Your task to perform on an android device: rack the hike location of blackberry trail and show the location on the map
Image 0: 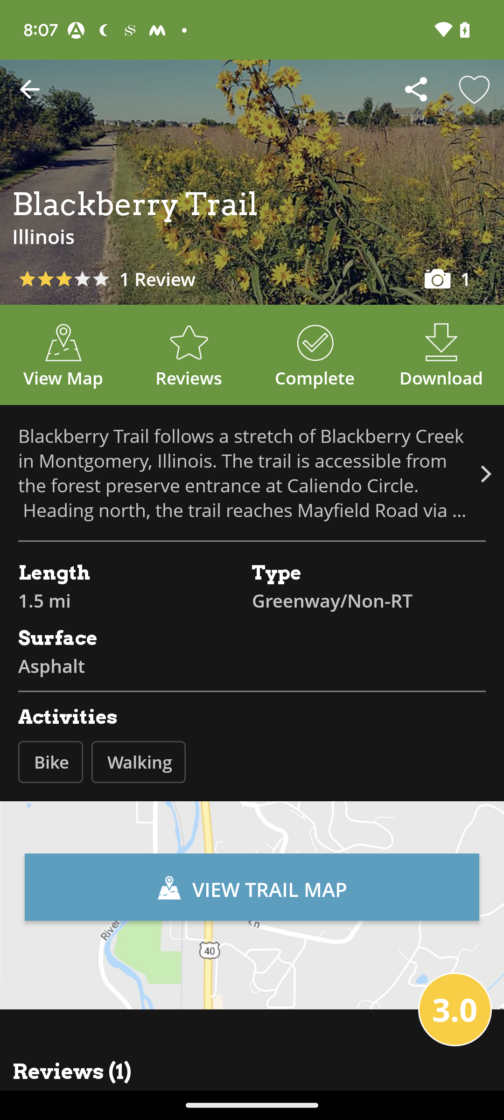
click on the view map icon 
Step 0: click (252, 887)
Image 1: 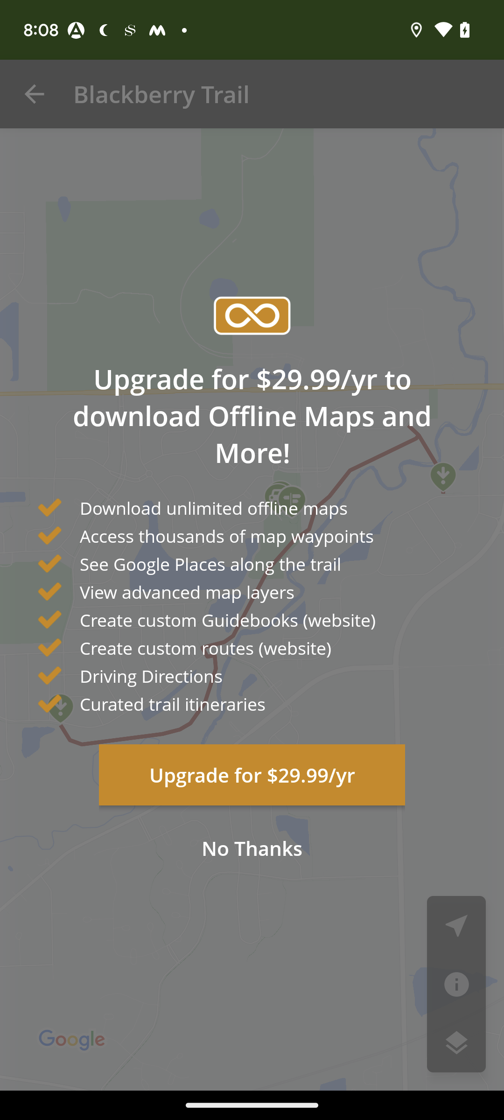
click on the no thanks 
Step 1: click (252, 848)